Your task to perform on an android device: Export all reminders in the google drive app
Image 0: 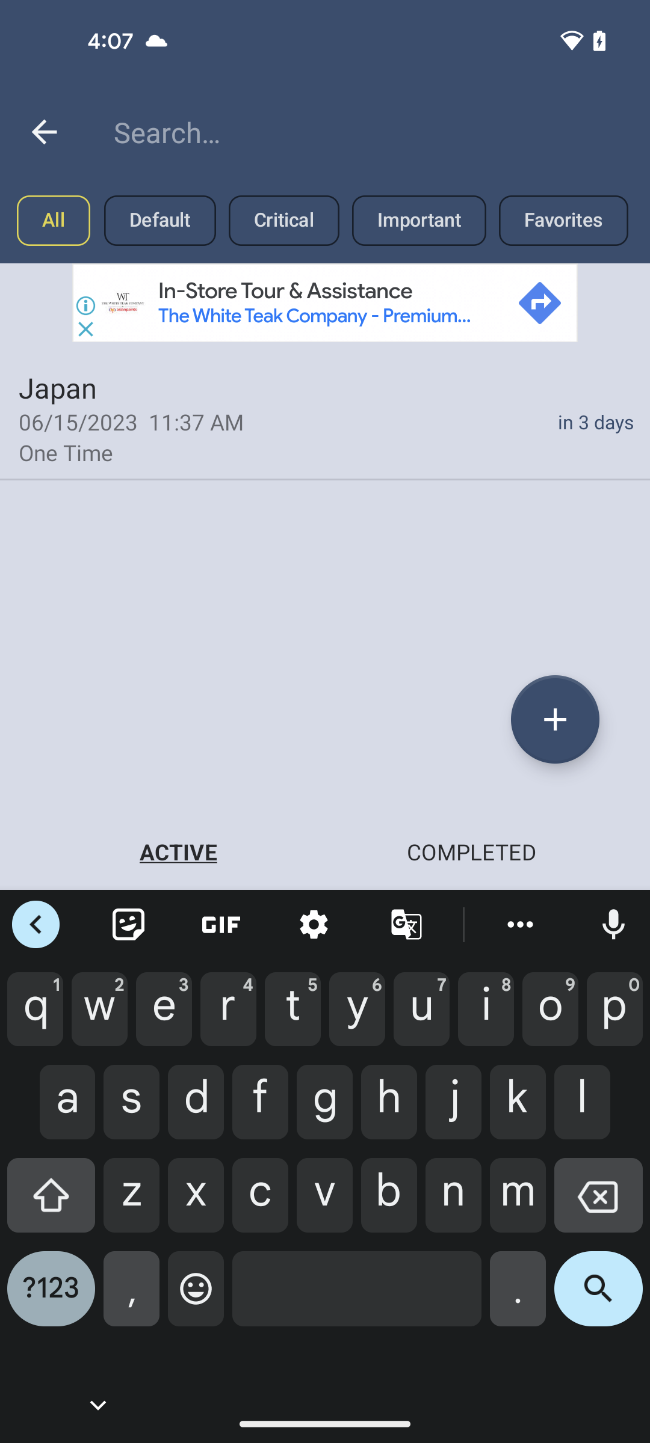
Go back to the home screen of the app
Step 0: press back button
Image 1: 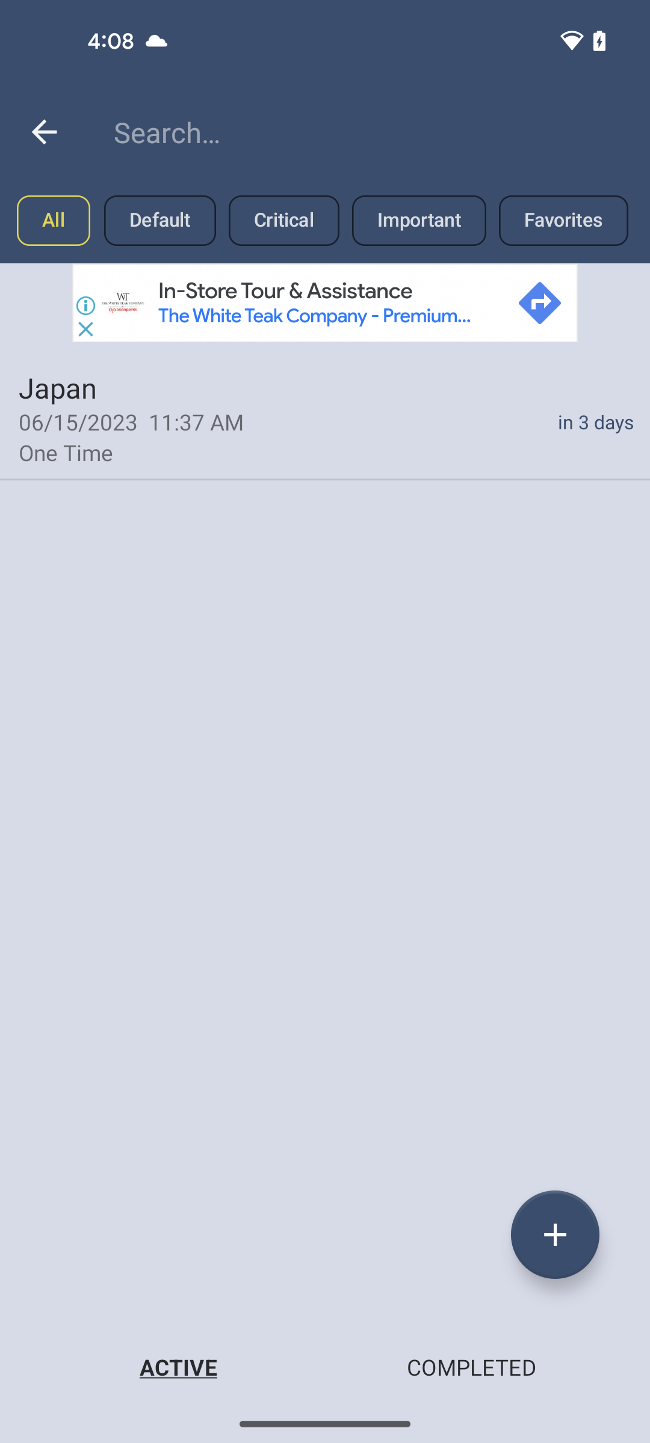
Go back to the home screen of the app
Step 1: press back button
Image 4: 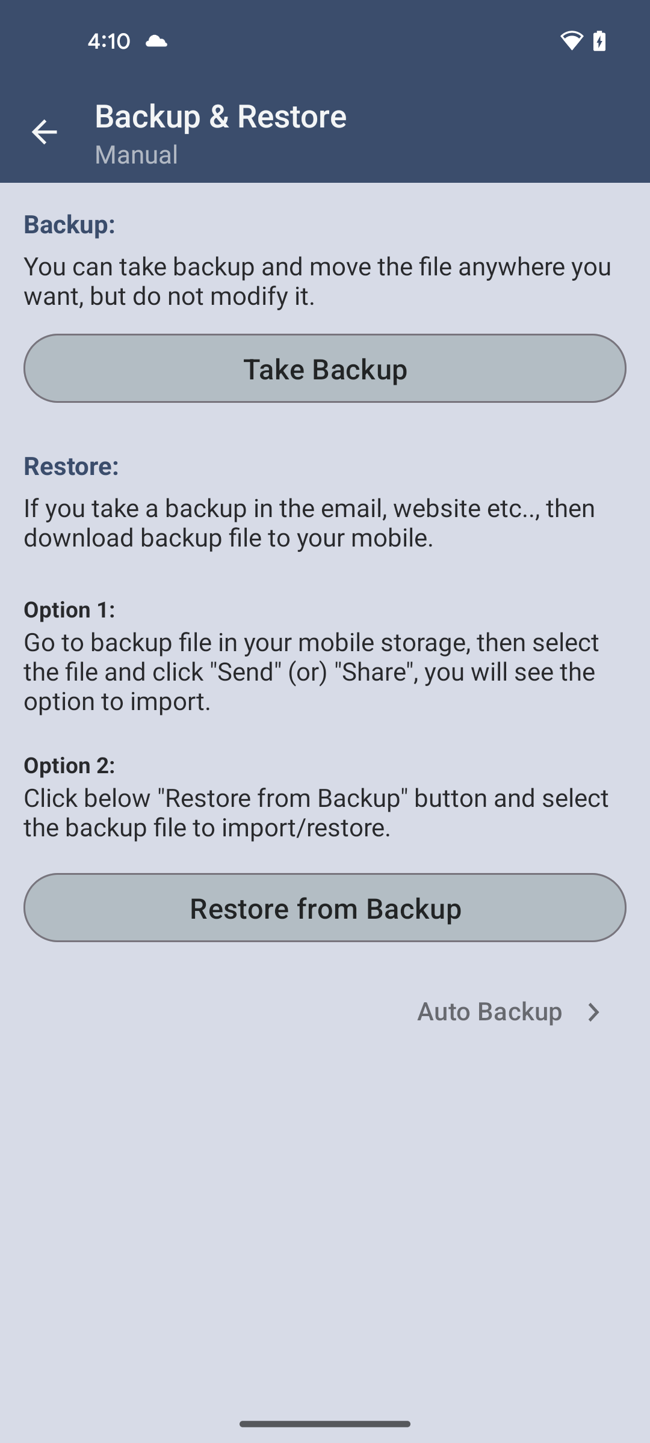
Click on the Take Backup option 
Step 4: click (324, 368)
Image 5: 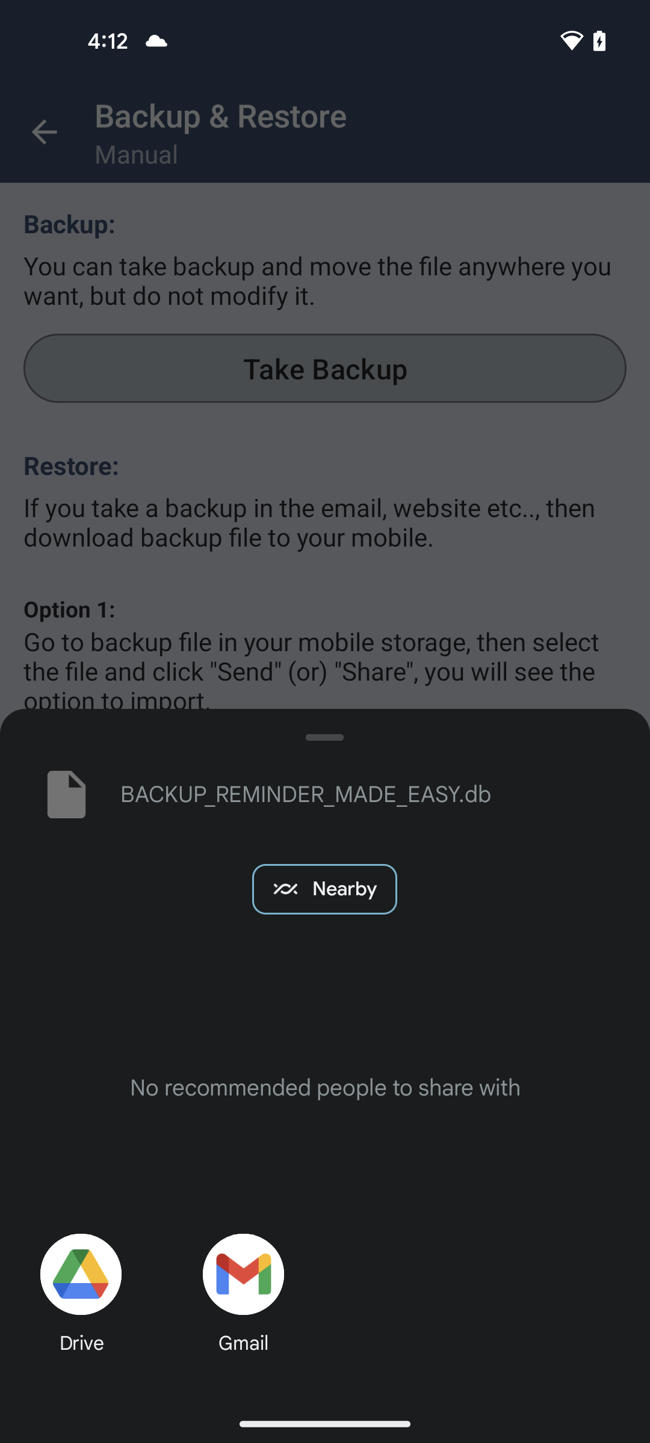
Click on the Drive at the Bottom left
Step 5: click (80, 1274)
Image 6: 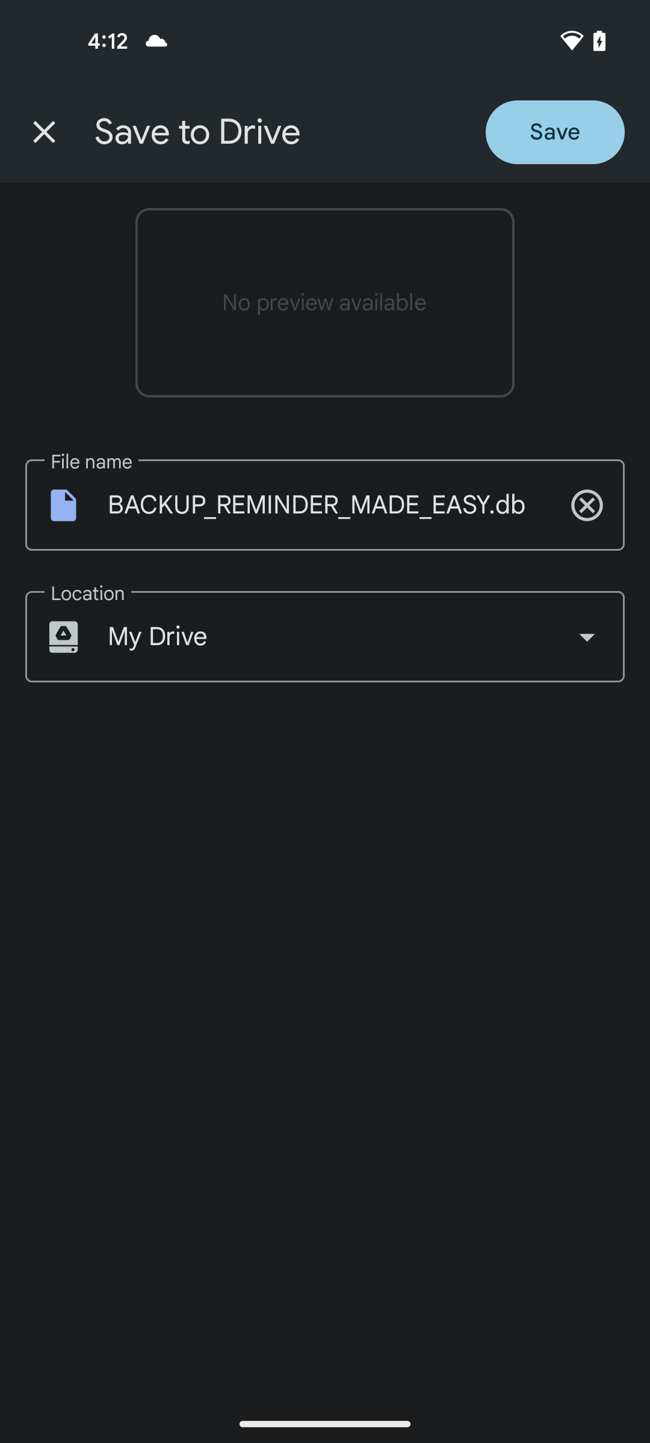
Click on the Save button at the top right 
Step 6: click (555, 132)